Your task to perform on an android device: Open the Balance app, I would like to listen a personalized guided meditation to help me be Active throughout the day.
Image 0: 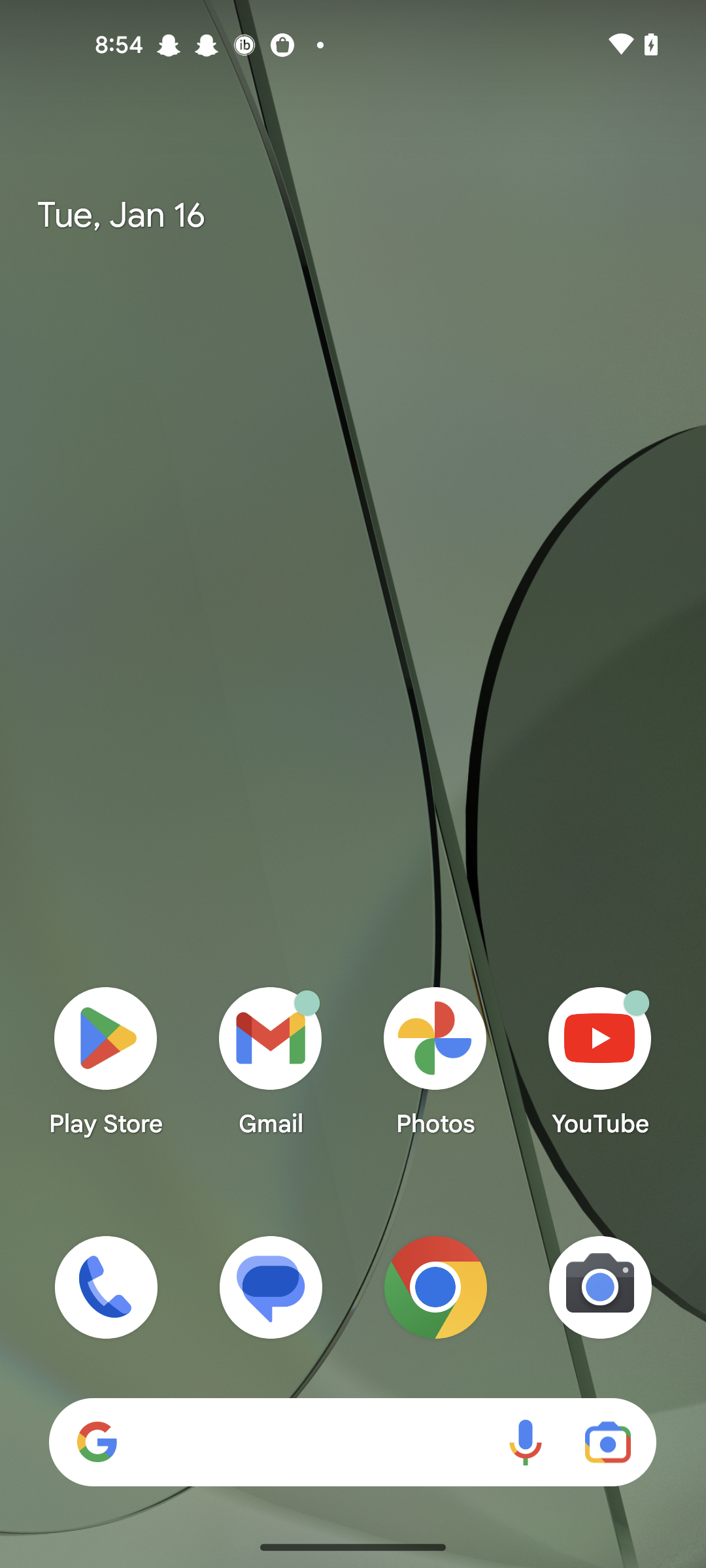
Open the Balance app
Step 0: open app "Balance"
Image 1: 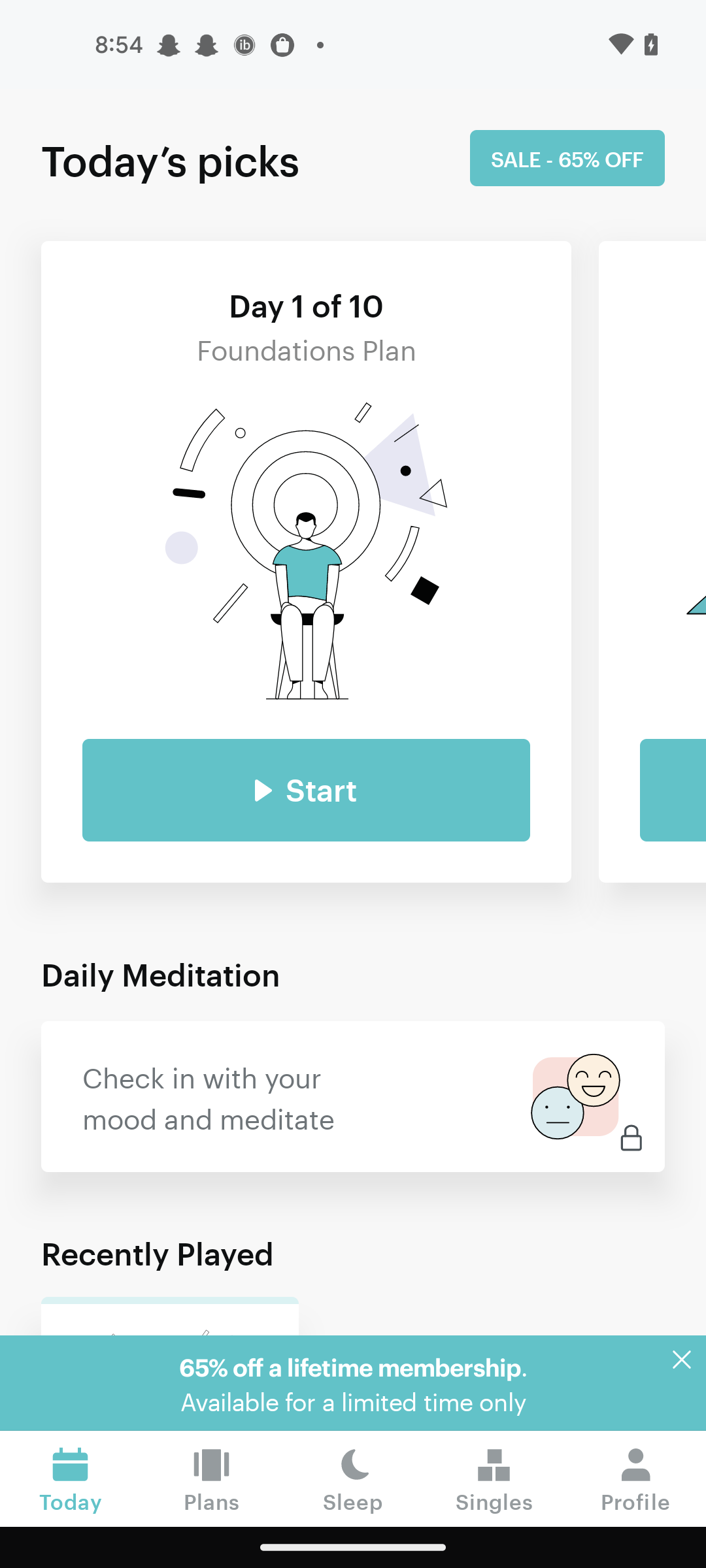
Click on the Day 1 of 10 
Step 1: click (306, 561)
Image 2: 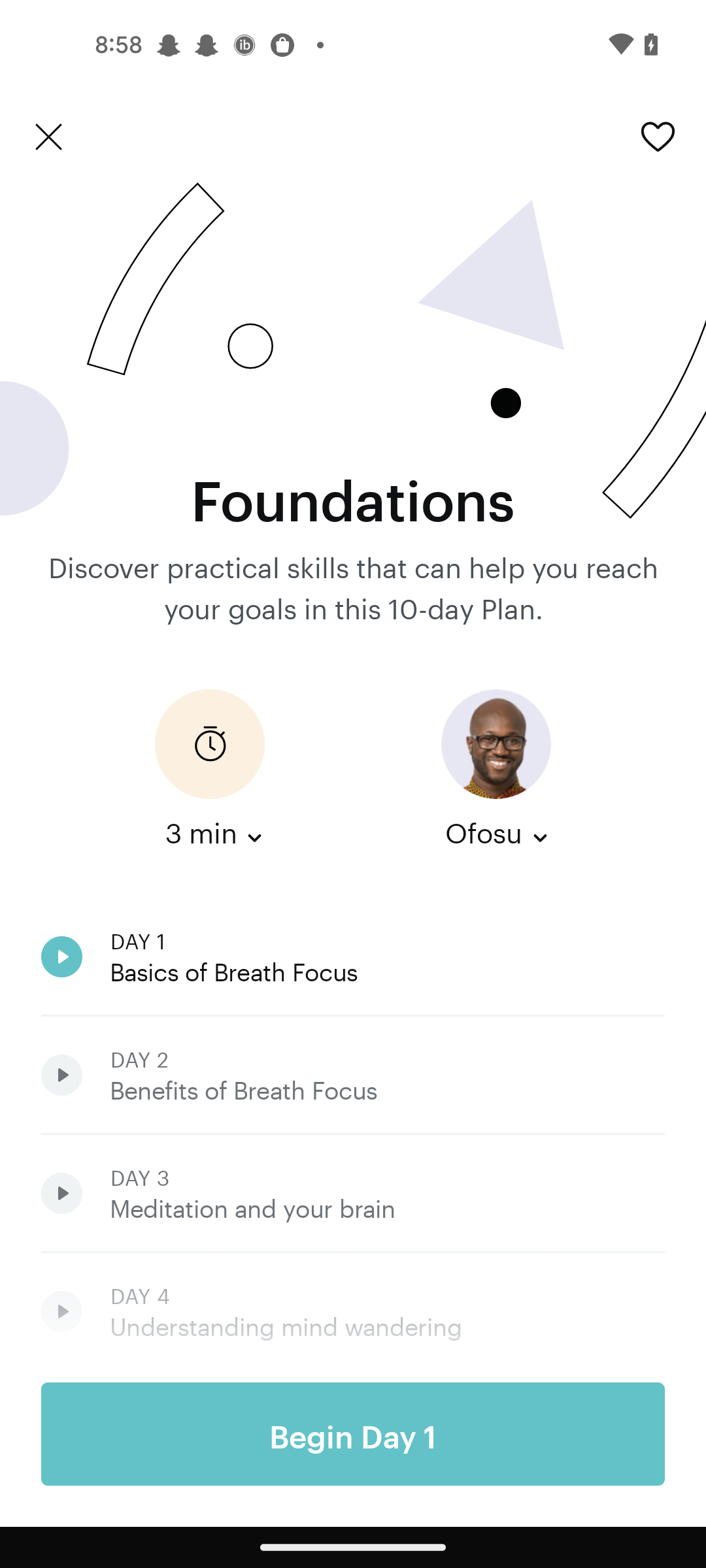
Click on the Begin Day 1
Step 2: click (353, 1434)
Image 3: 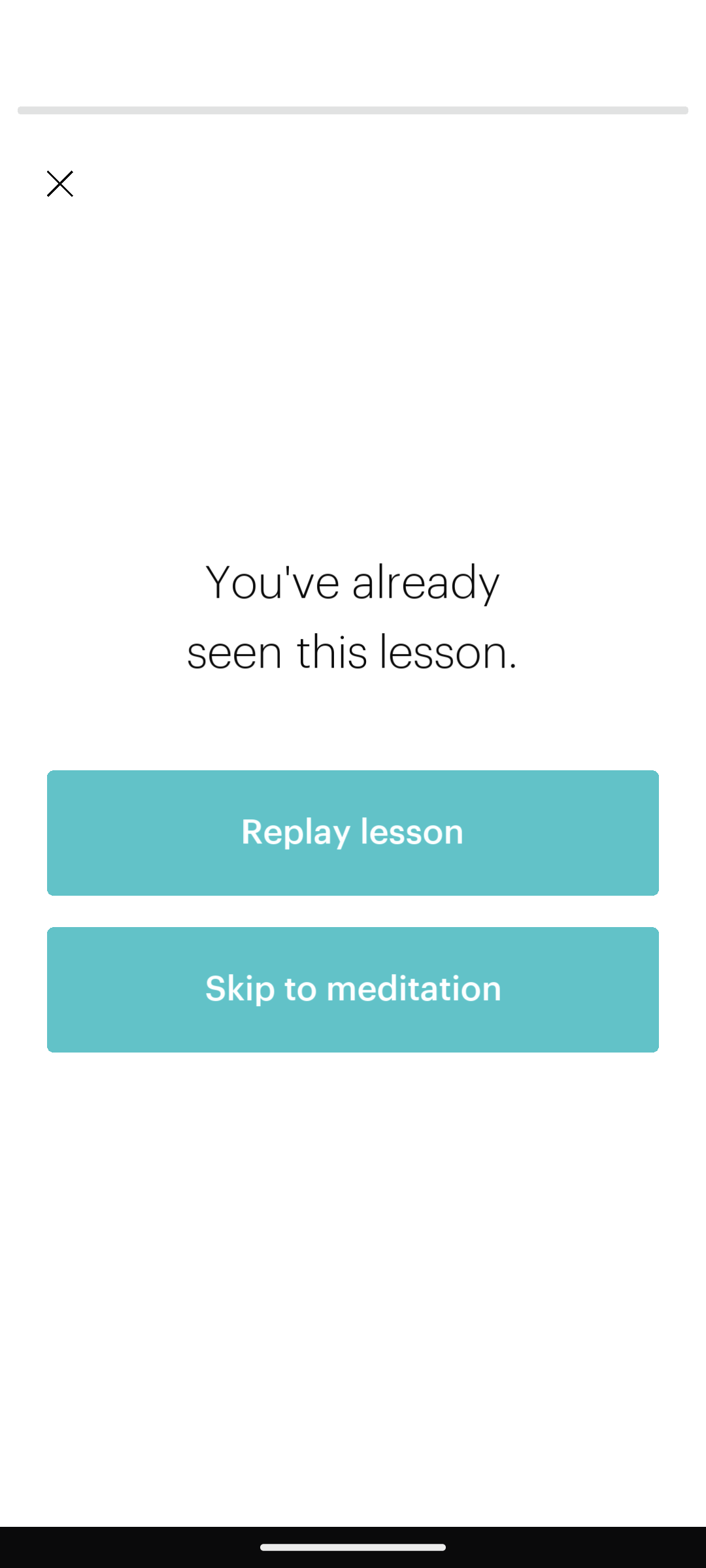
Click on the skip meditation 
Step 3: click (318, 1004)
Image 4: 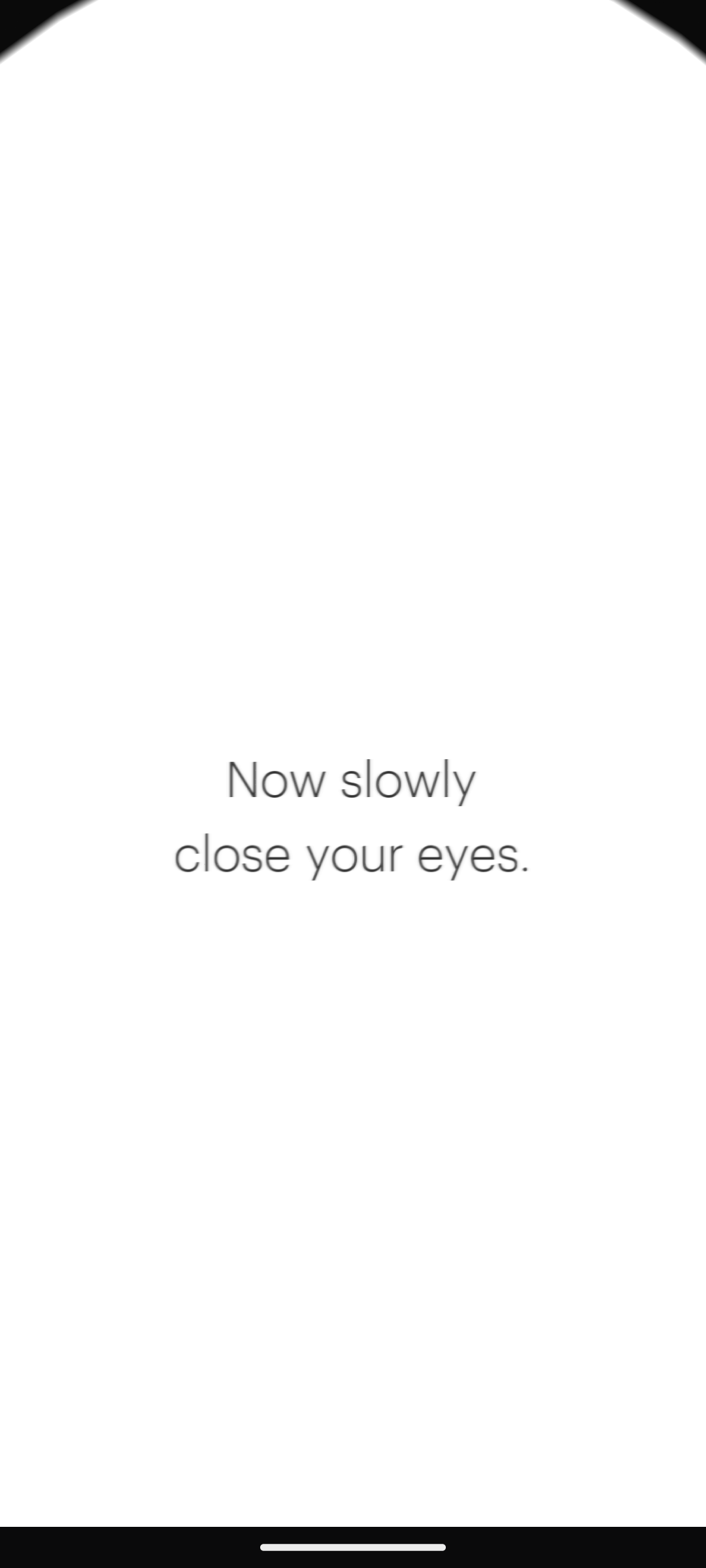
Click on the skip meditation 
Step 4: wait